Your task to perform on an android device: I want to check out The Lotte Hotel Seattle's details via the Kayak app since it looks attractive based on the profile.
Image 0: 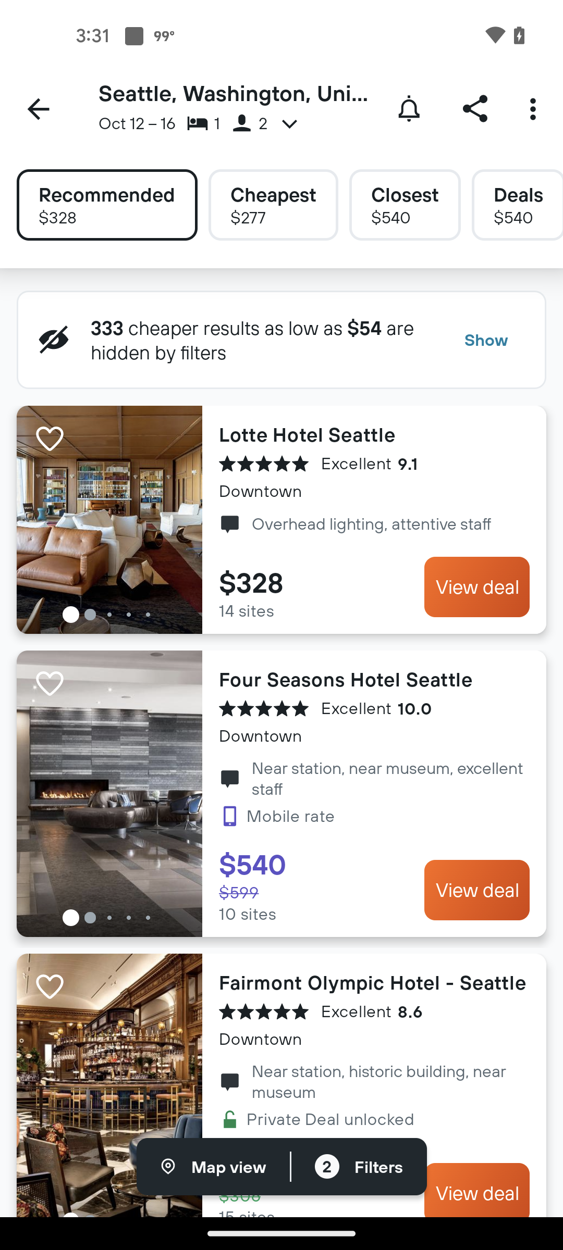
Open Lotte Hotel Seattle
Step 0: click (374, 434)
Image 1: 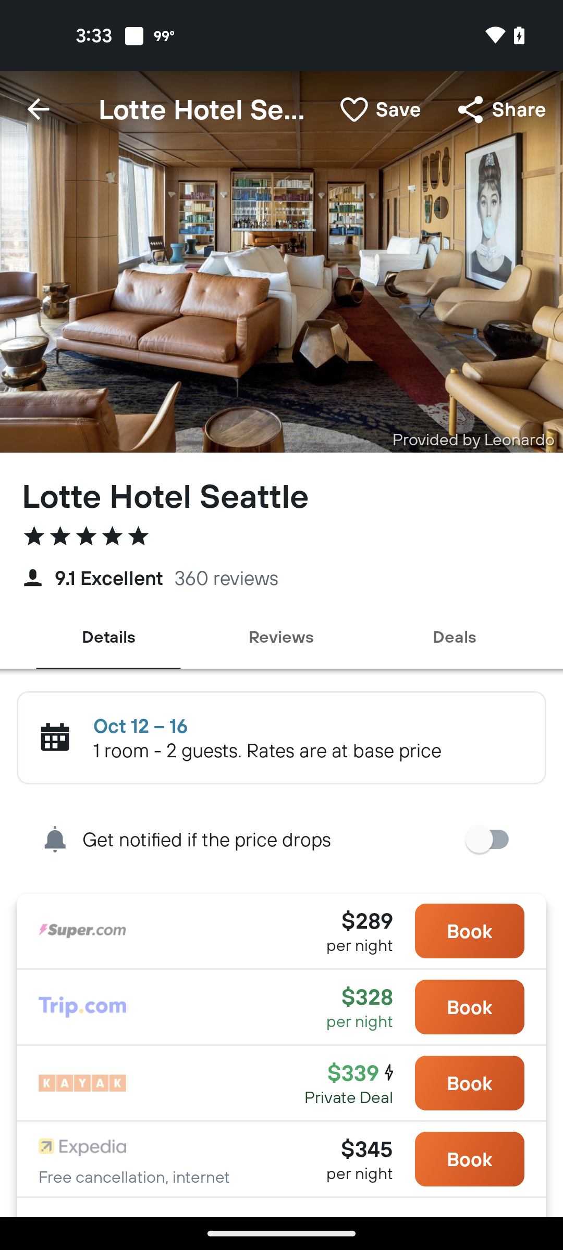
Swipe up to view Details about the Hotel
Step 1: scroll down
Image 2: 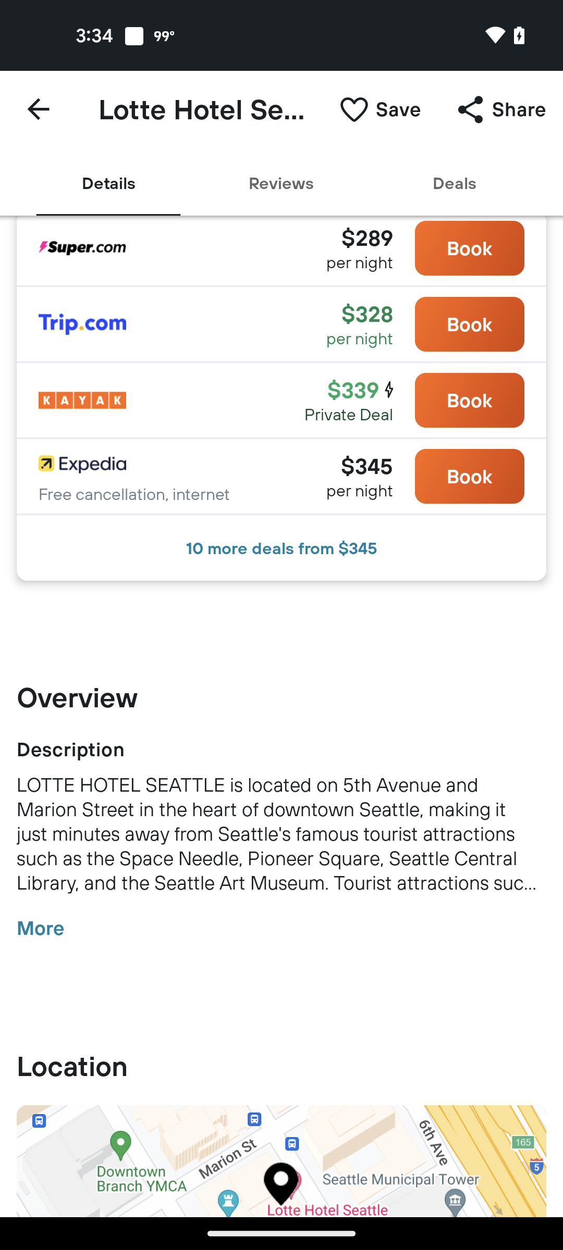
Swipe up to view Details about the Hotel
Step 2: scroll down
Image 3: 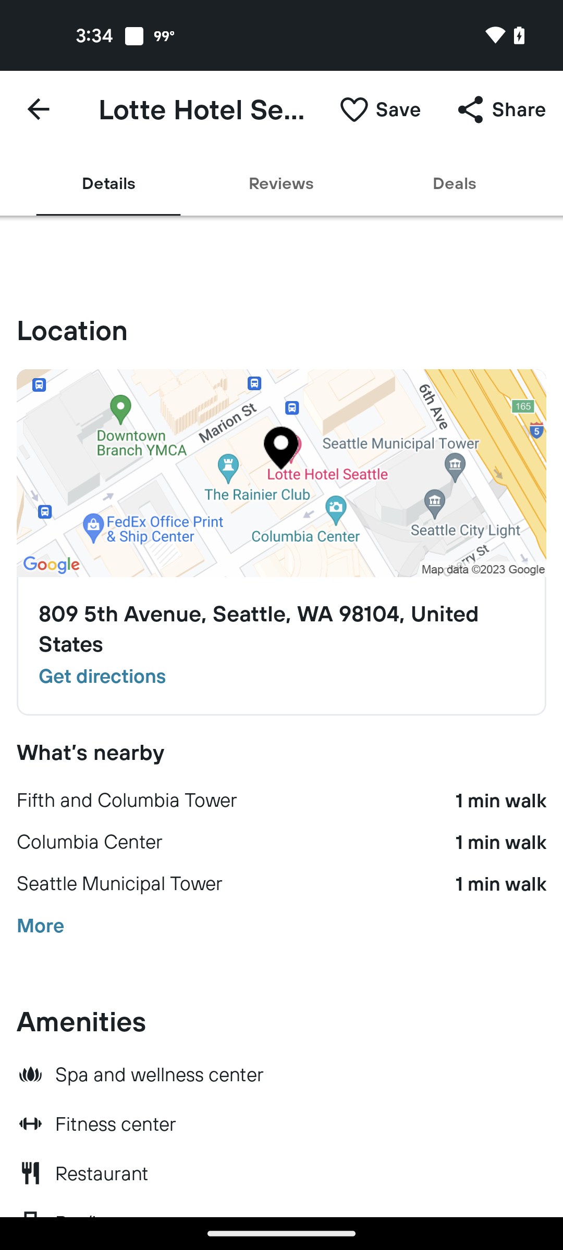
Swipe up to view Details about the Hotel
Step 3: scroll down
Image 4: 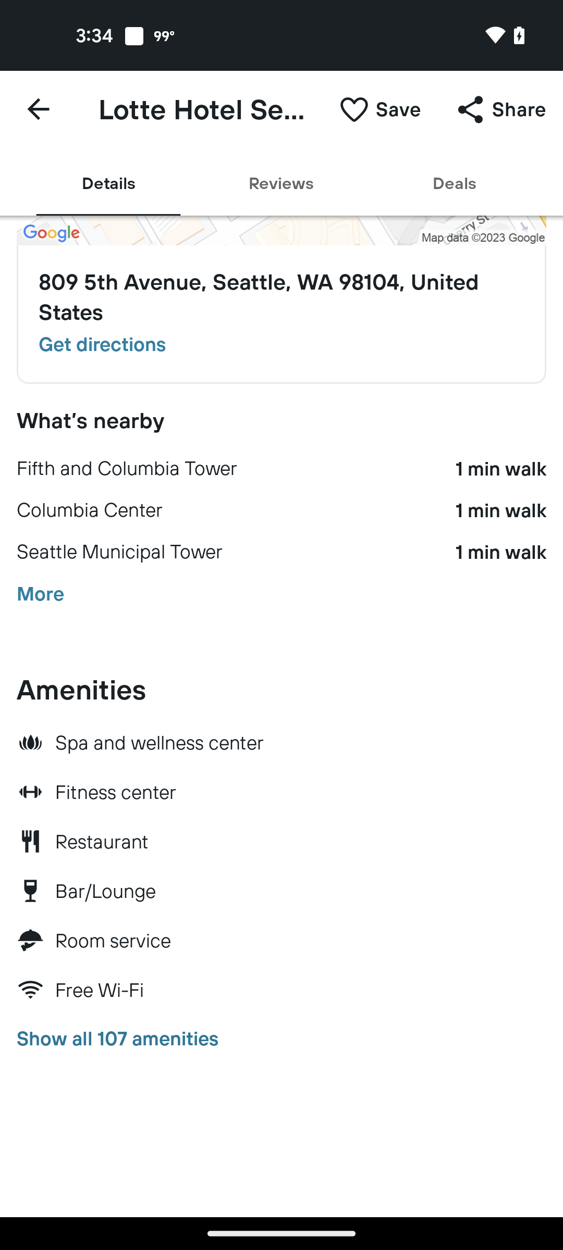
Click on the Show all 107 amenities
Step 4: click (137, 1052)
Image 5: 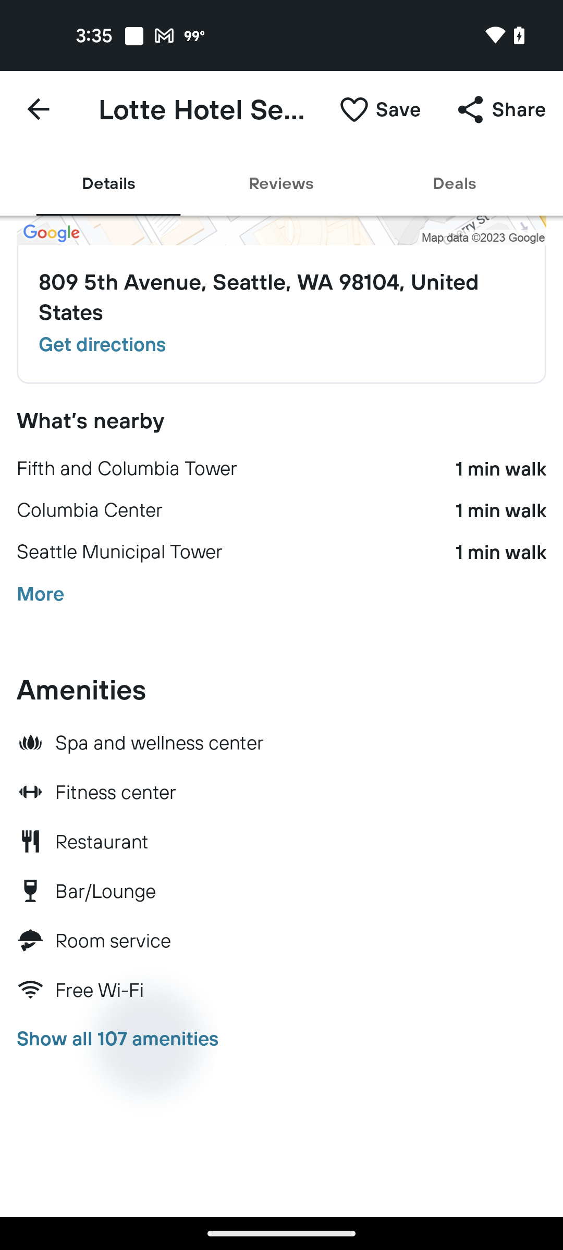
Click on the Show all 107 amenities
Step 5: wait
Image 6: 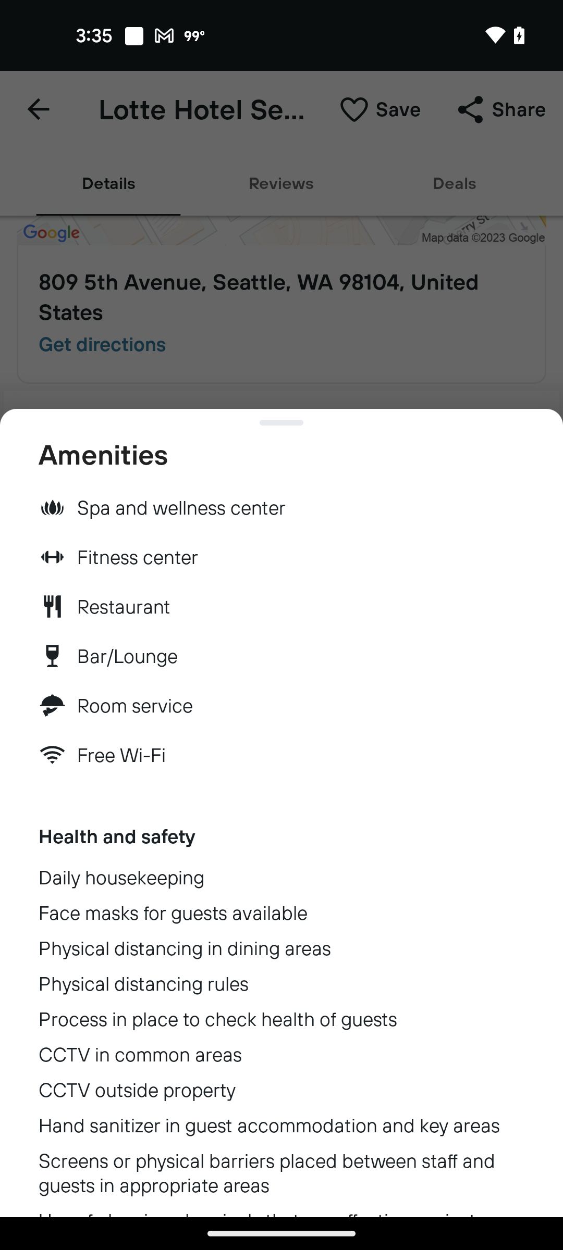
Swipe up to view all Details
Step 6: scroll down
Image 7: 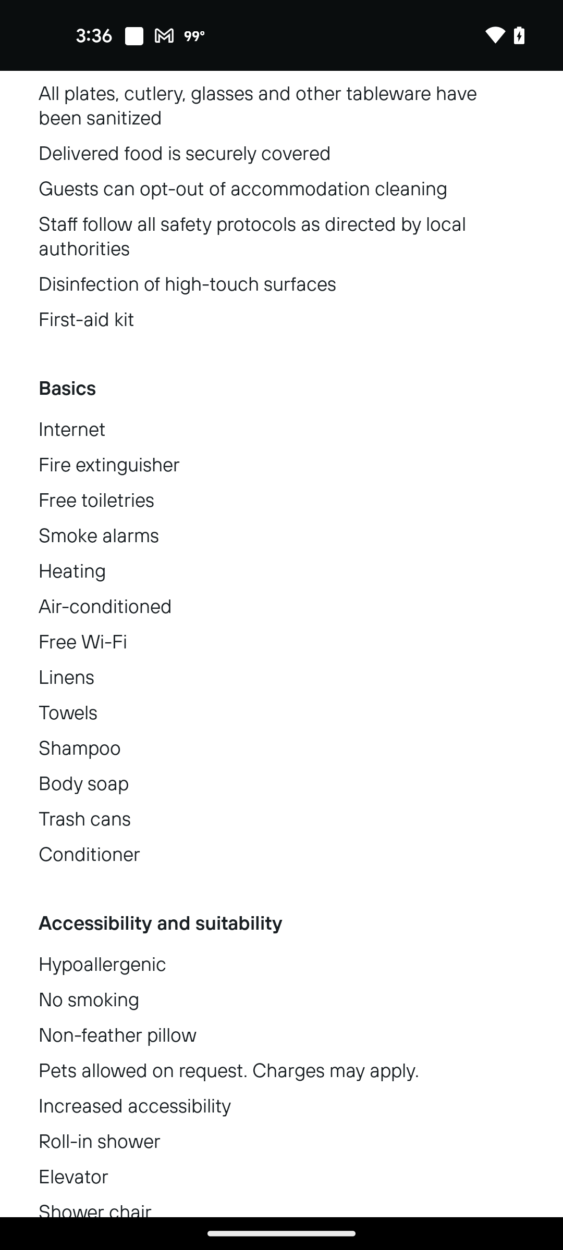
Swipe up to view all Details
Step 7: scroll down